Your task to perform on an android device: Open the Google Docs app and create a document titled "Travelling to Amsterdam."
Image 0: 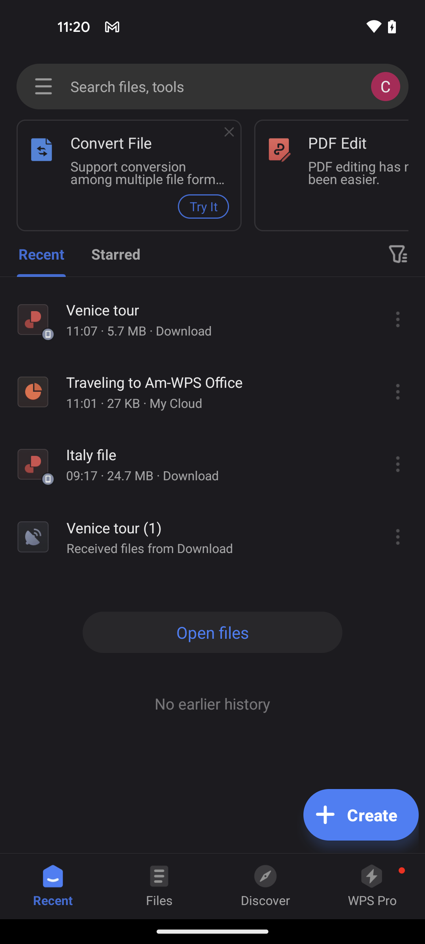
Open the google docs app
Step 0: open app "Docs"
Image 1: 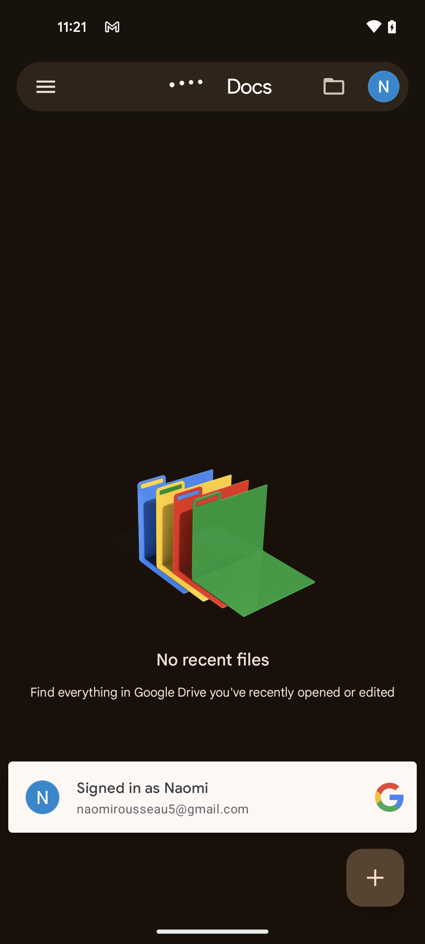
Tap on the plus button
Step 1: click (375, 878)
Image 2: 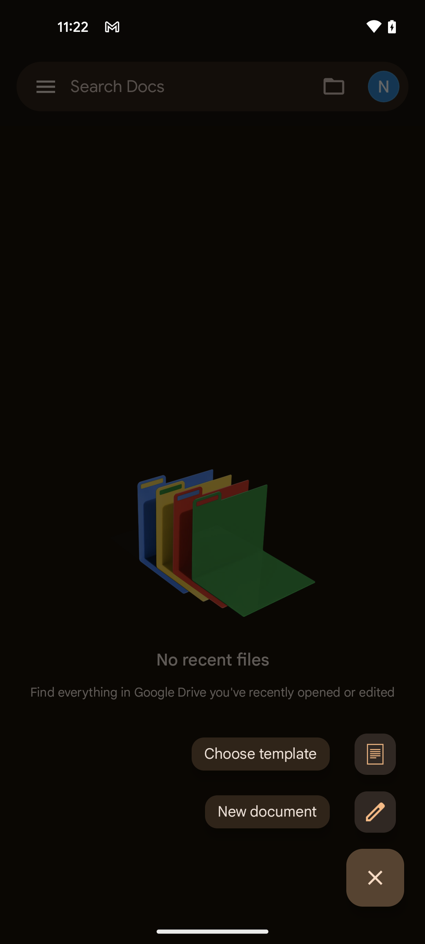
Click on the new document option
Step 2: click (267, 811)
Image 4: 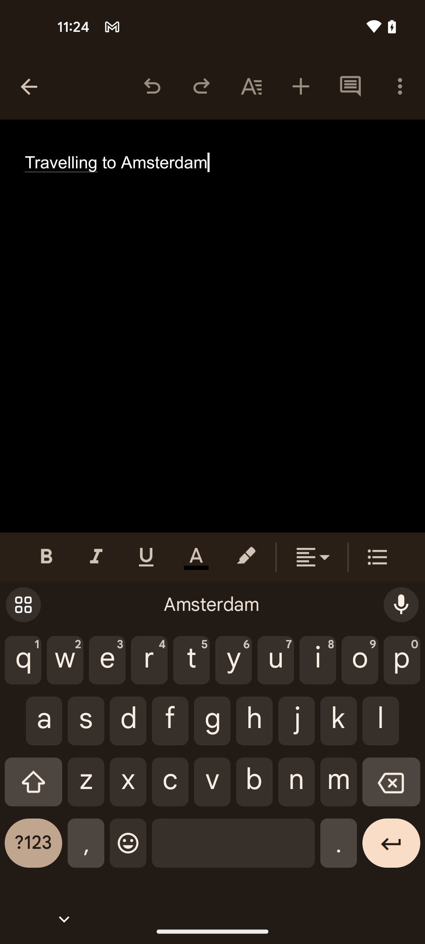
Type the title ´Travelling to Amsterdam´
Step 4: type "Travelling to Amsterdam"